Your task to perform on an android device: Save this property in my wish list 
Image 0: 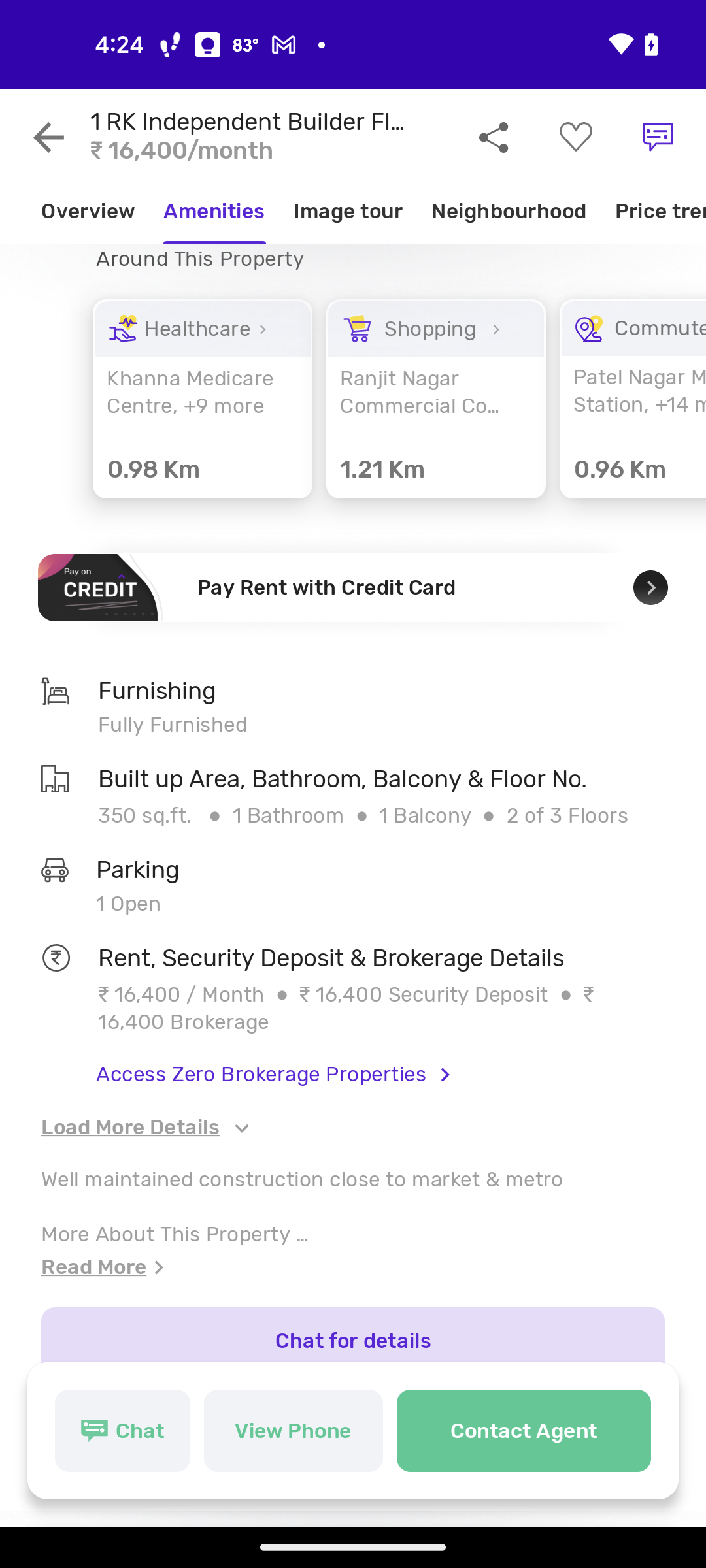
Click on the heart icon at the top right of the screen
Step 0: click (575, 137)
Image 1: 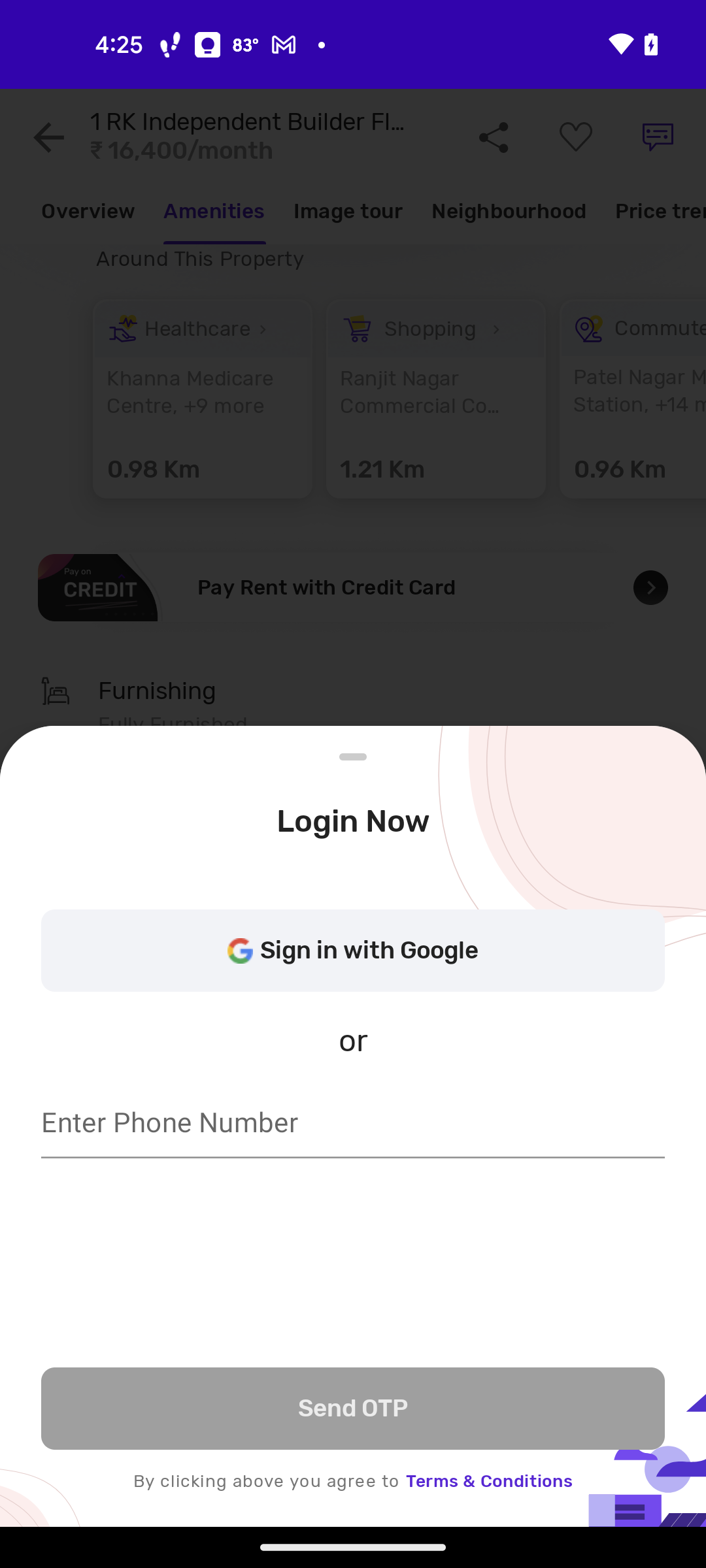
Click on the Sign in with Google
Step 1: click (369, 951)
Image 2: 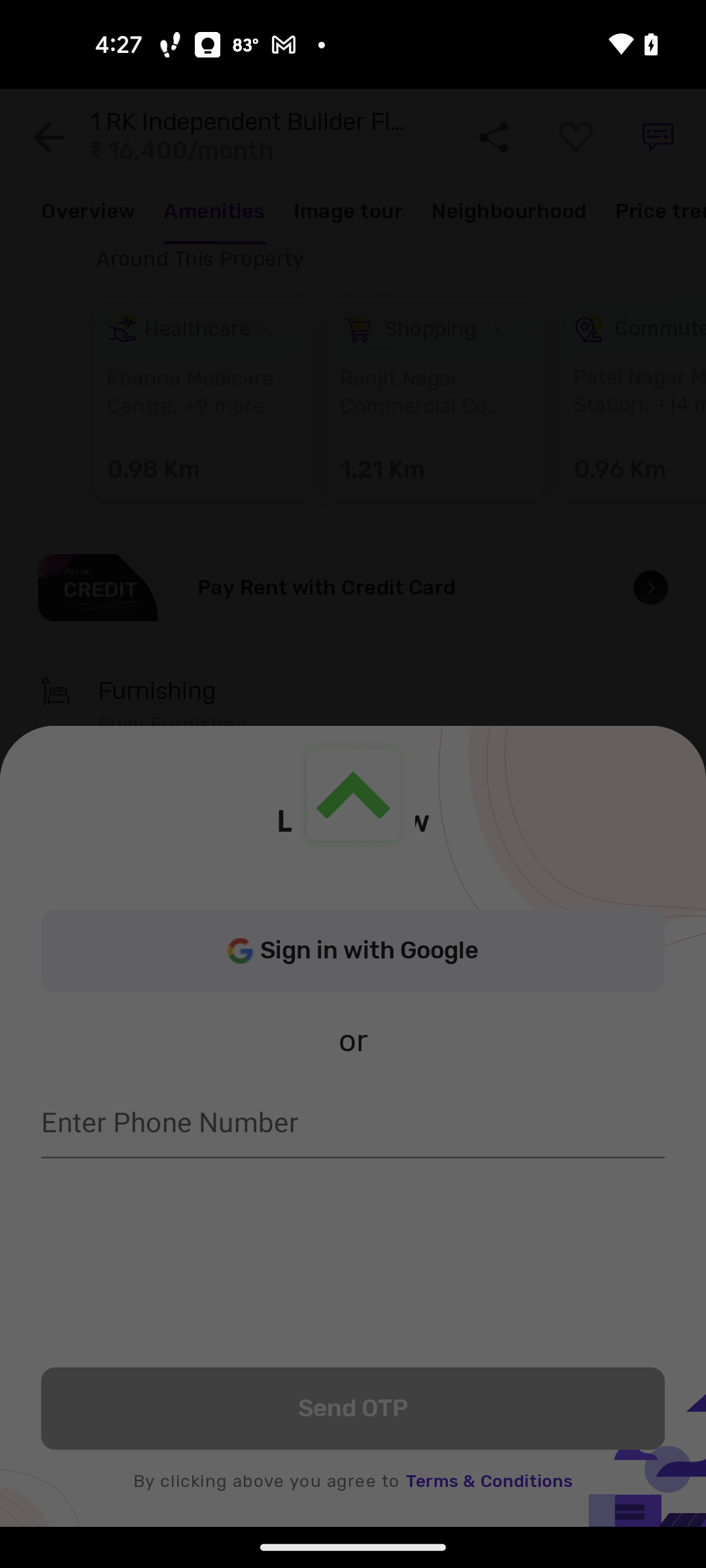
Click on the Sign in with Google
Step 2: wait